Your task to perform on an android device: Due of the stormy conditions outside, the time has been changed, so the time will be planned later, therefore I need to change the reminder time for the "Dance performance" to 3:00 PM in the To Do Reminders app.
Image 0: 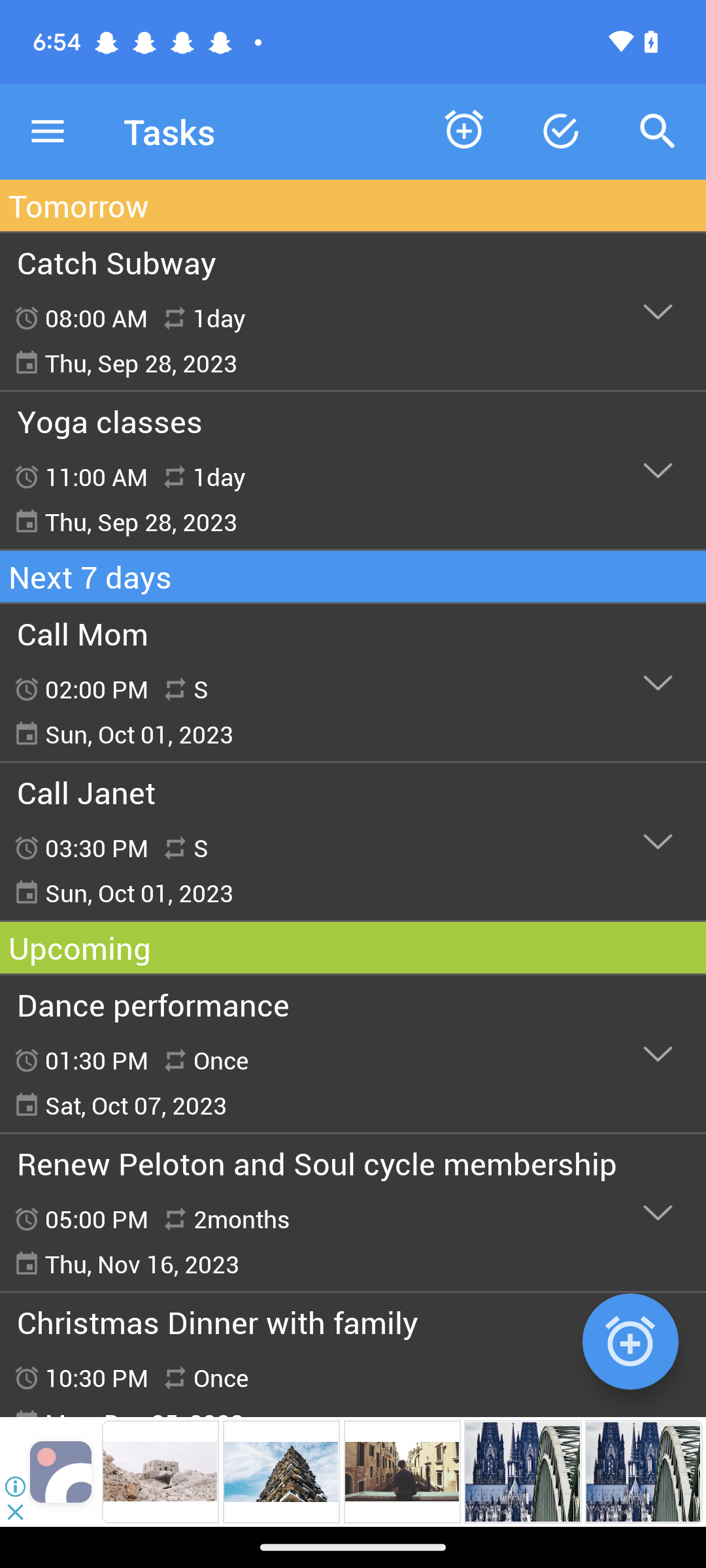
Open the Dance performance reminder
Step 0: click (353, 1053)
Image 1: 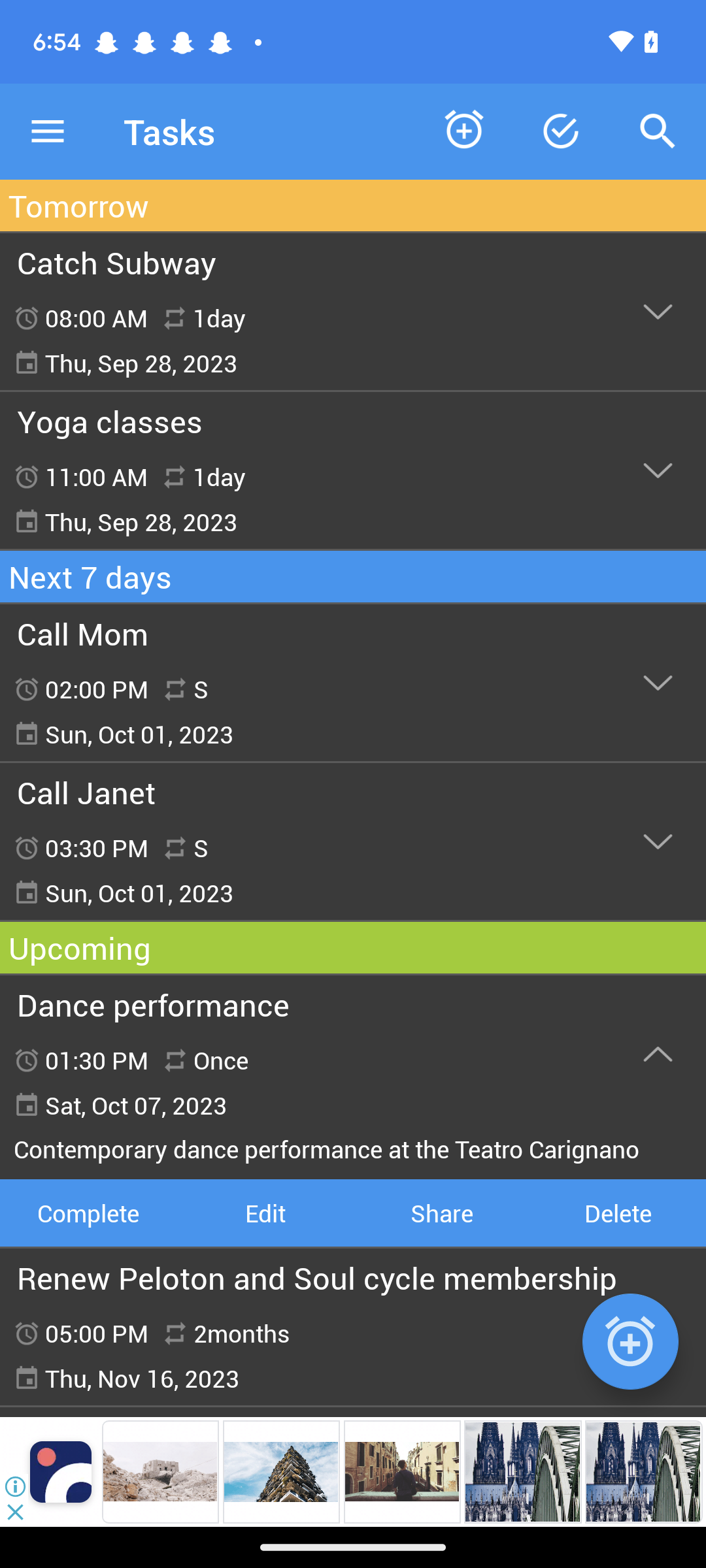
Click on the edit option
Step 1: click (265, 1213)
Image 2: 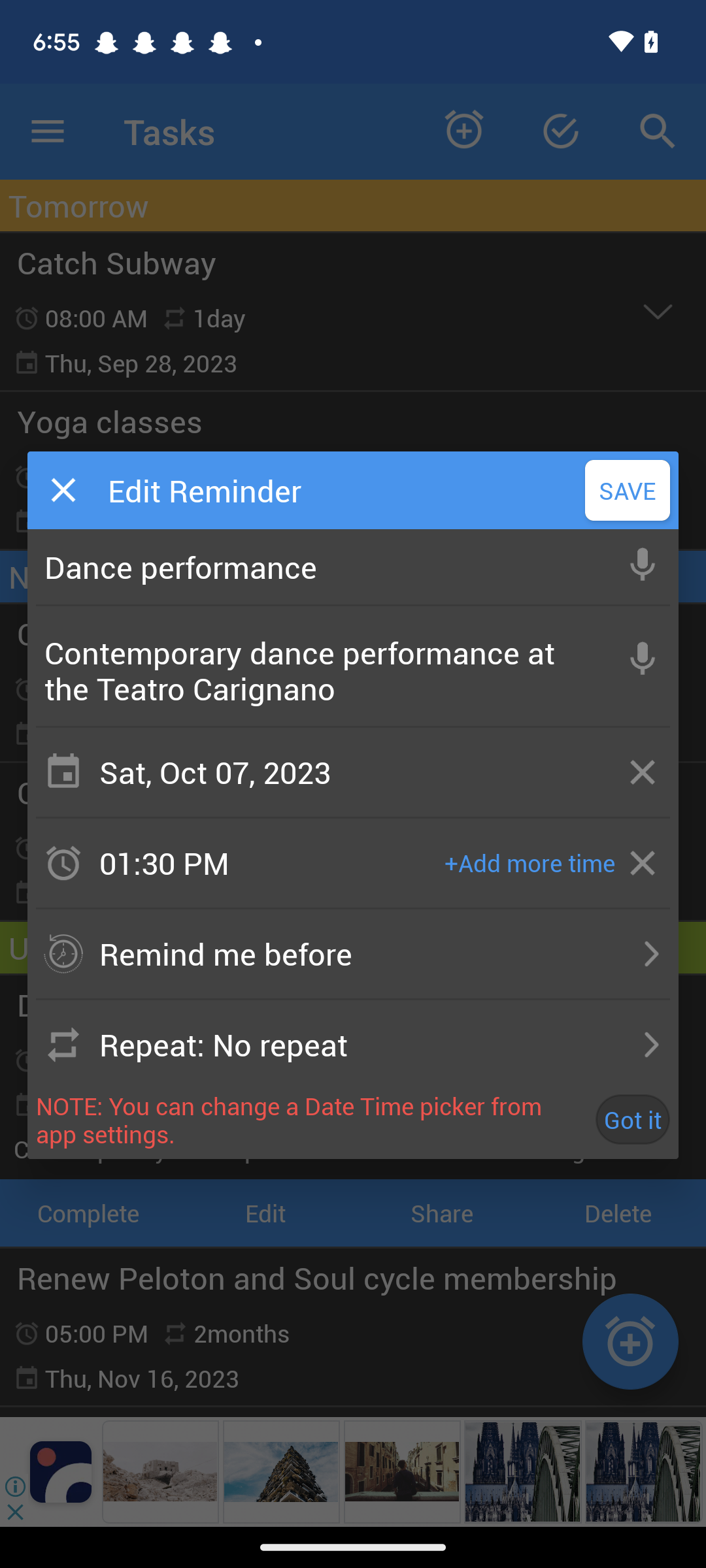
Click on the time section
Step 2: click (240, 863)
Image 3: 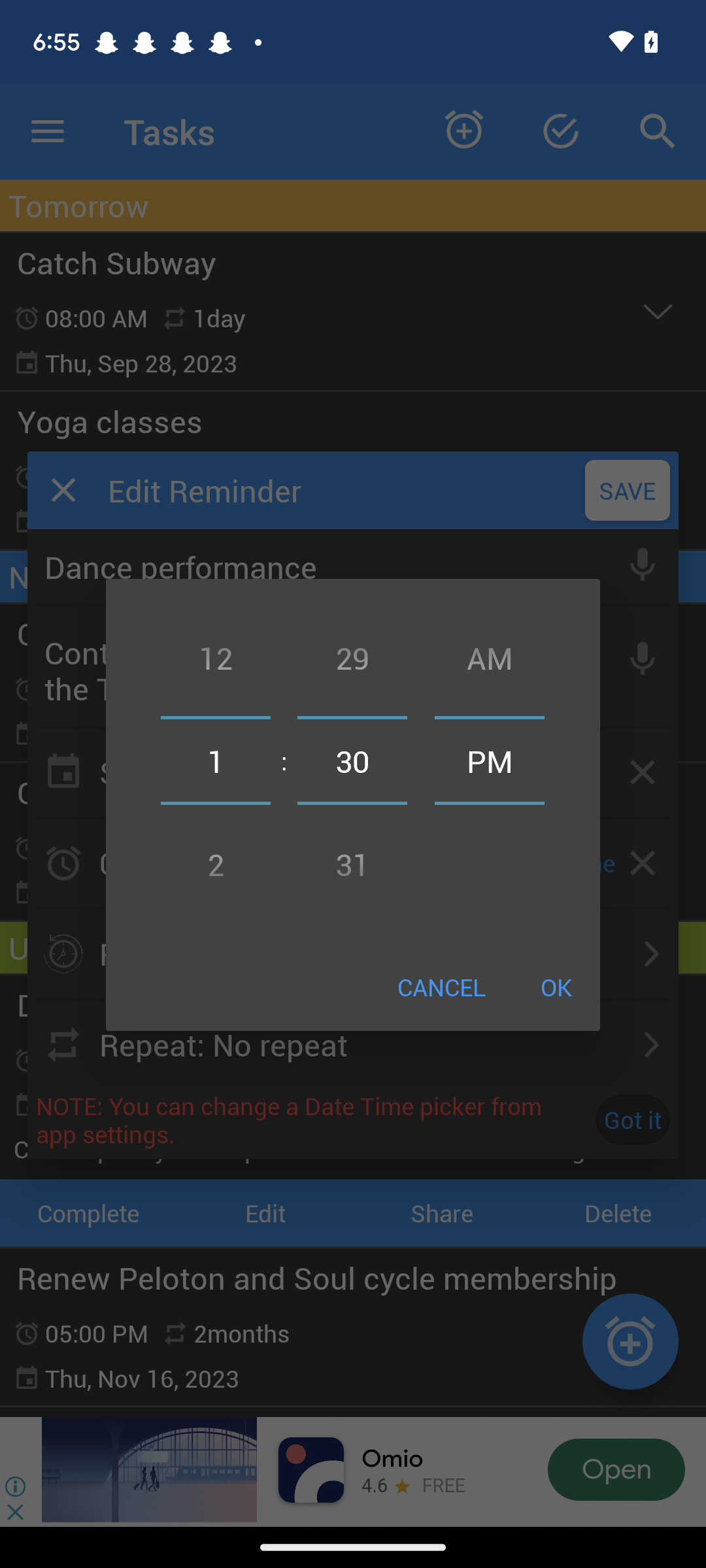
Set the hour as 3
Step 3: scroll down
Image 4: 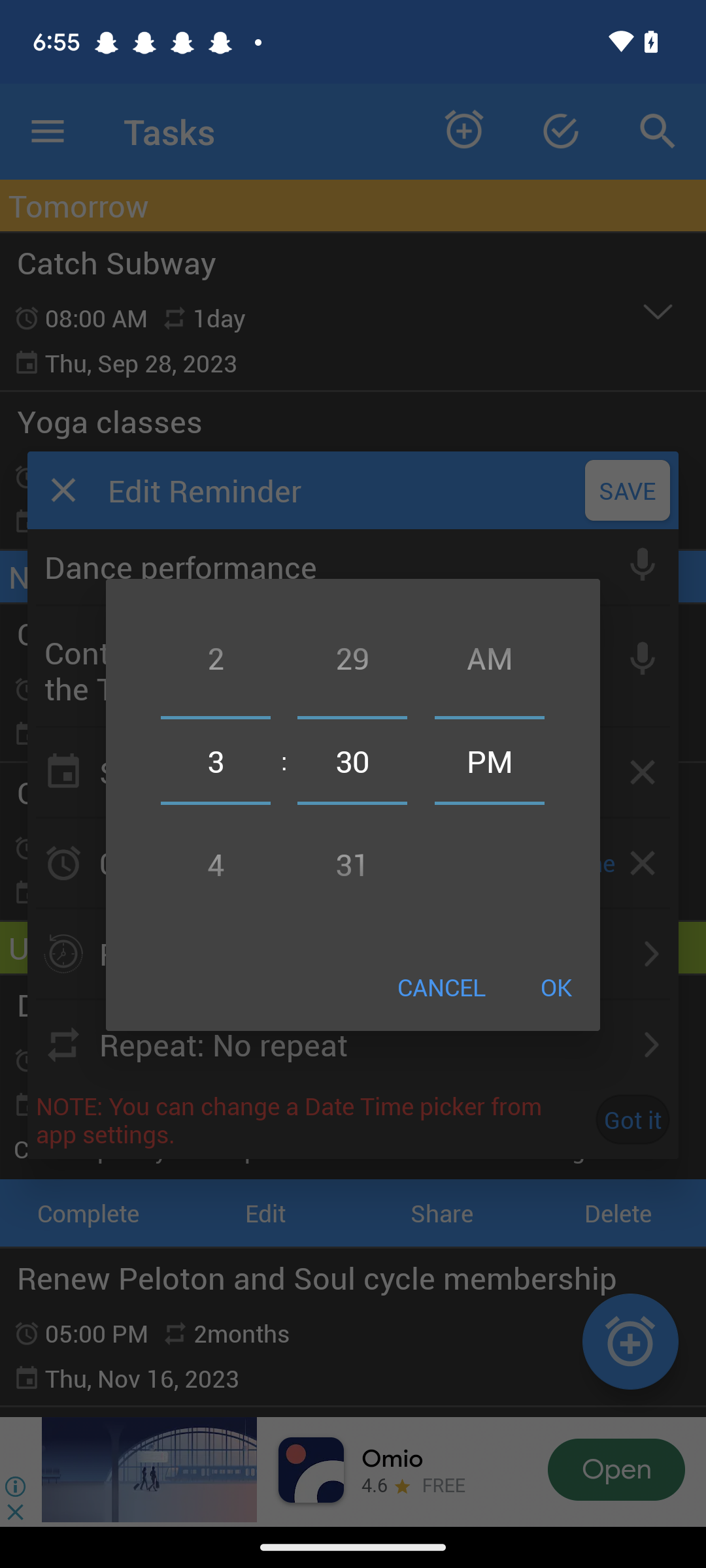
Set the minute as 00.
Step 4: scroll down
Image 5: 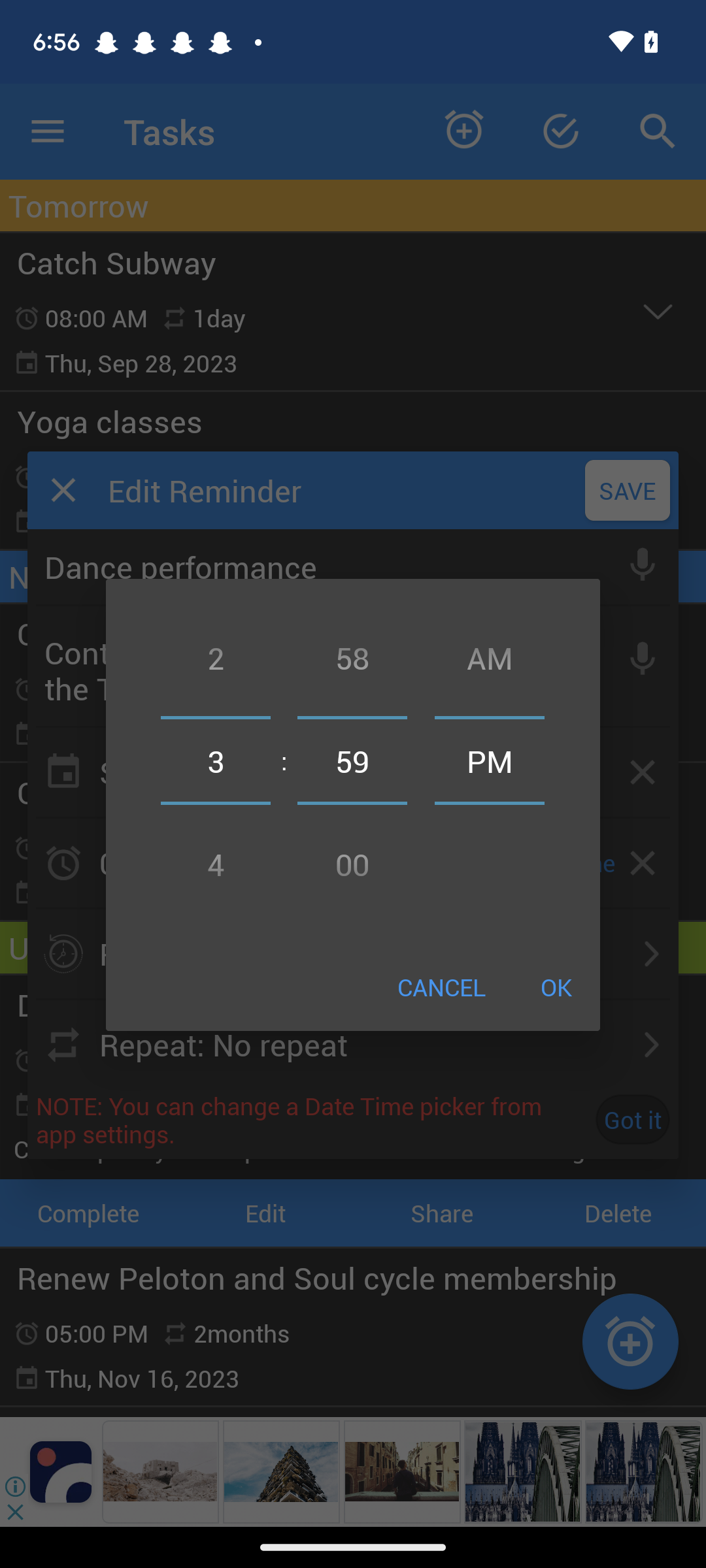
Set the minute as 00.
Step 5: scroll down
Image 6: 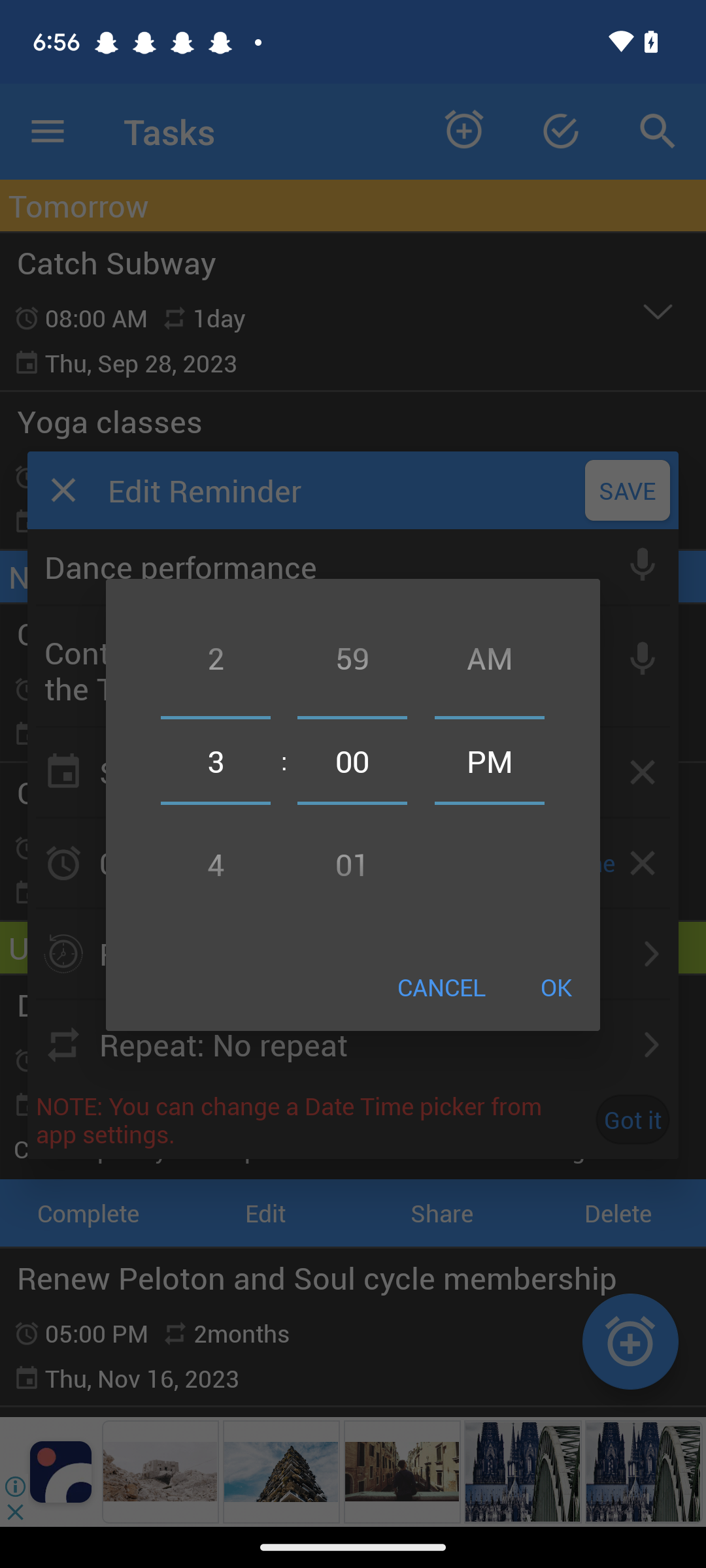
Click on the OK button
Step 6: click (556, 987)
Image 7: 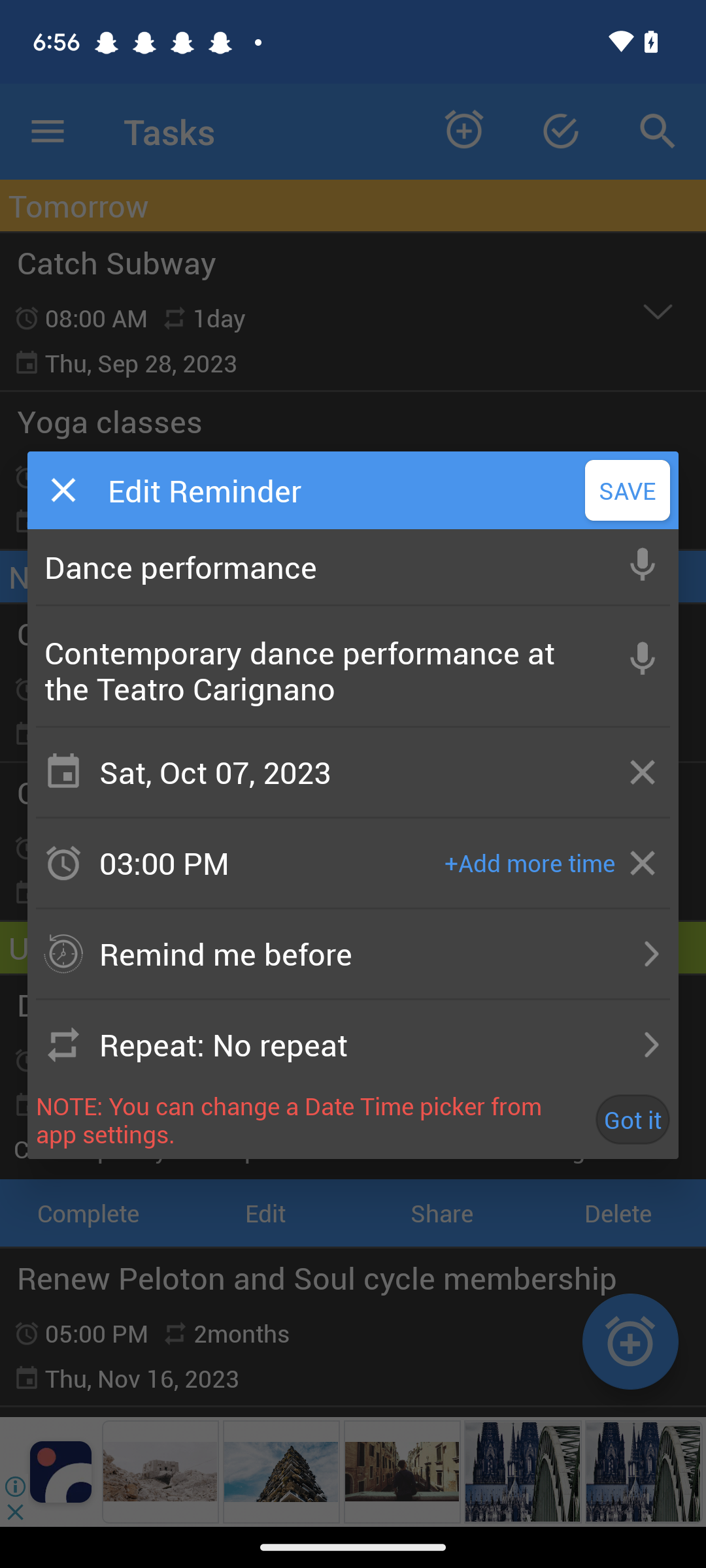
Click on the save button
Step 7: click (628, 490)